Your task to perform on an android device: Get the direction of the bus from where it's getting started and where it ends in the Moovit app.
Image 0: 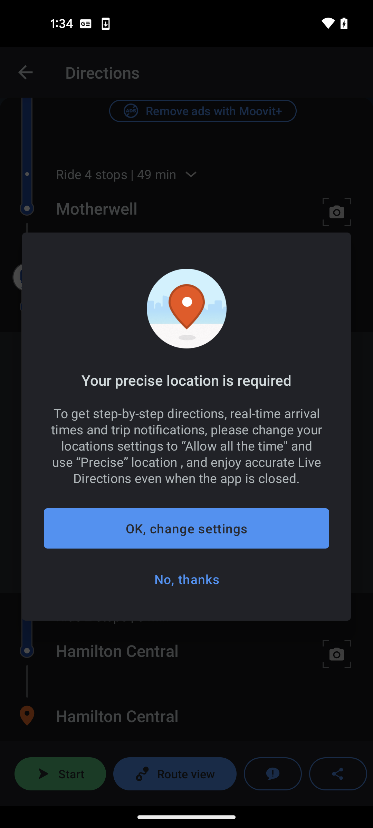
Get back to the previous page of the app
Step 0: press back button
Image 1: 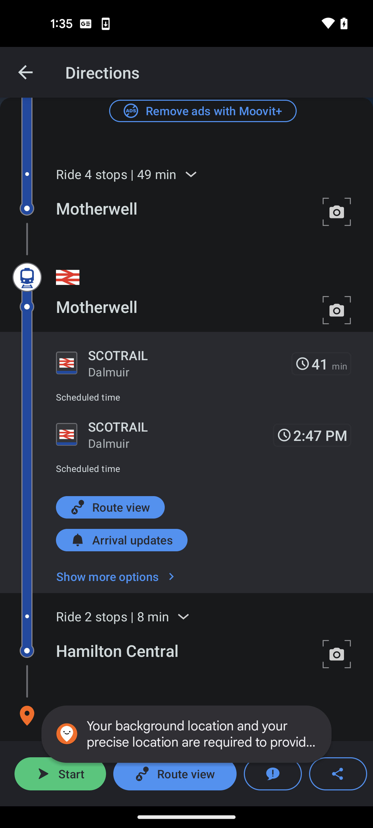
Swipe down for the route view of the bus
Step 1: scroll up
Image 2: 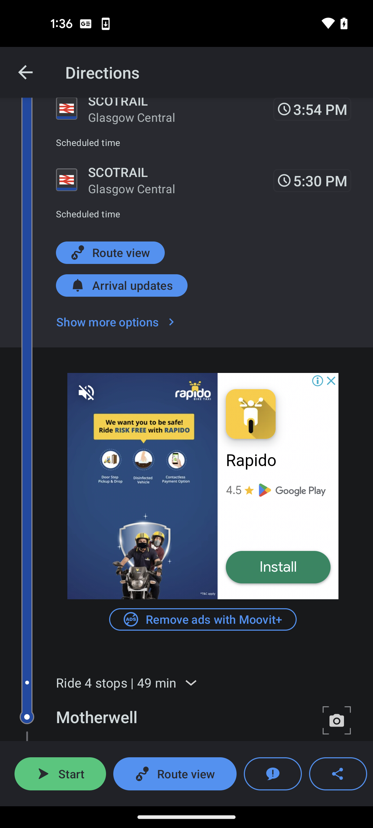
Swipe down for the route view of the bus
Step 2: scroll up